Your task to perform on an android device: I want to look at reviews on the home centre app to make sure that Aries Fabric 3 seater sofa brown is at higher quality item
Image 0: 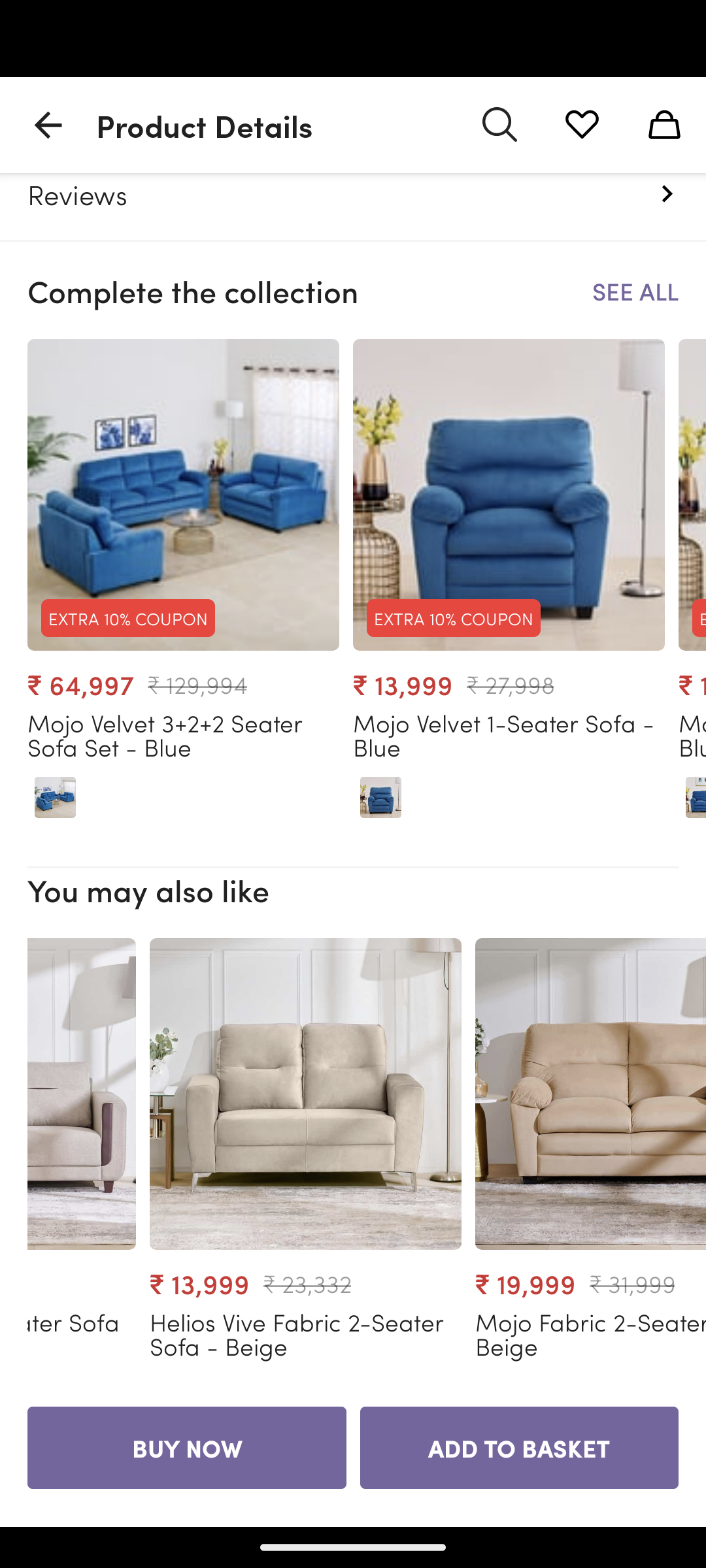
swipe  bottom of the screen to view reviews and images 
Step 0: scroll left
Image 1: 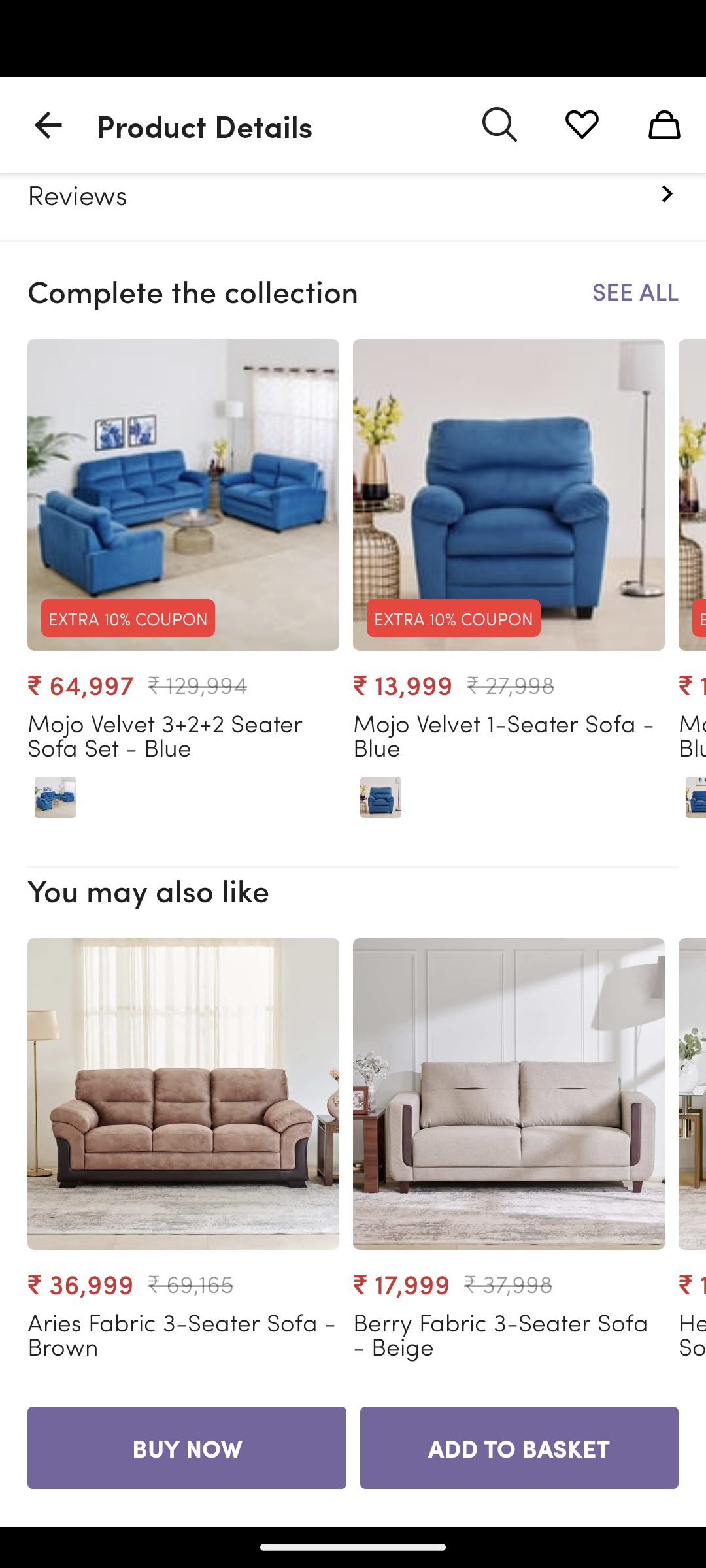
click on the first option at bottom of the screen to view details 
Step 1: click (163, 1083)
Image 3: 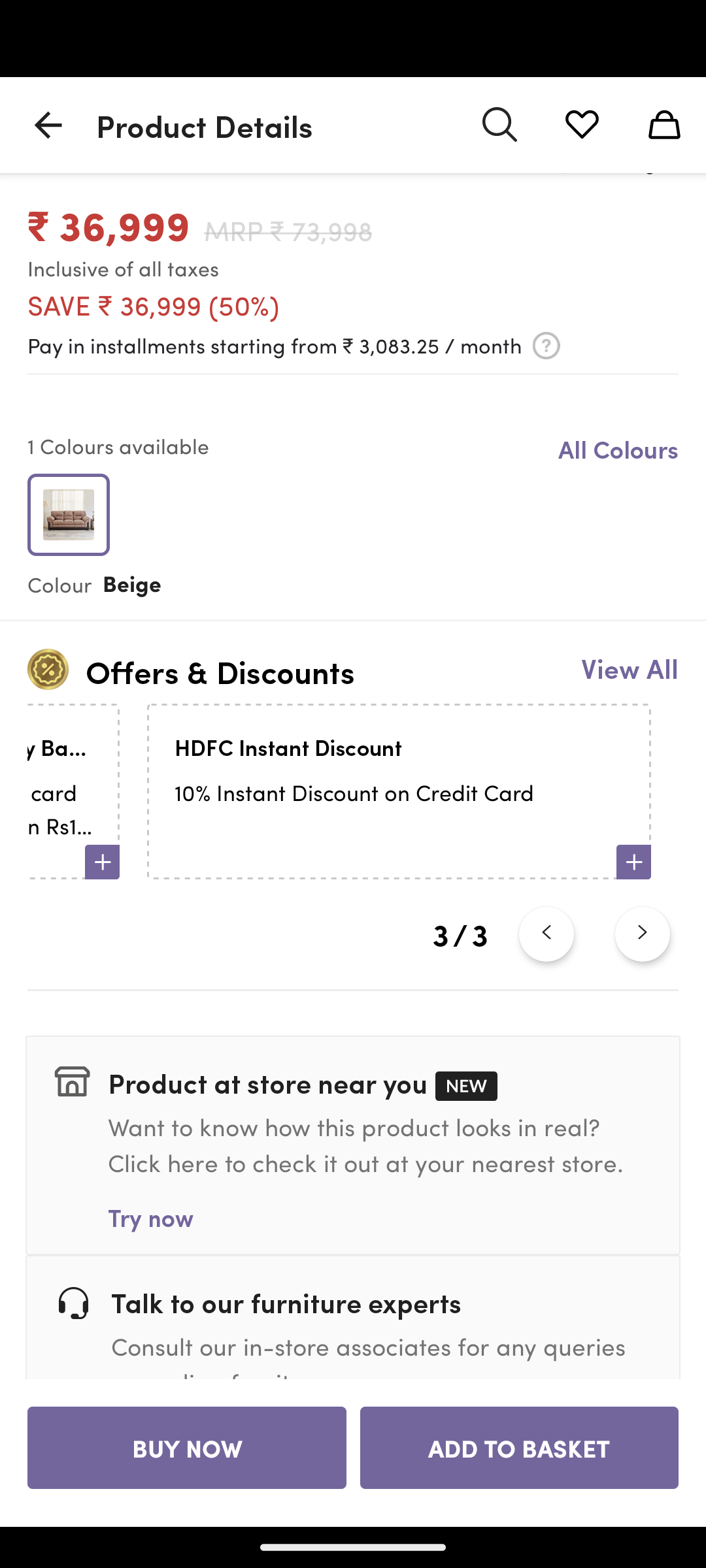
swipe down at the screen to view reviews and images 
Step 3: scroll down
Image 5: 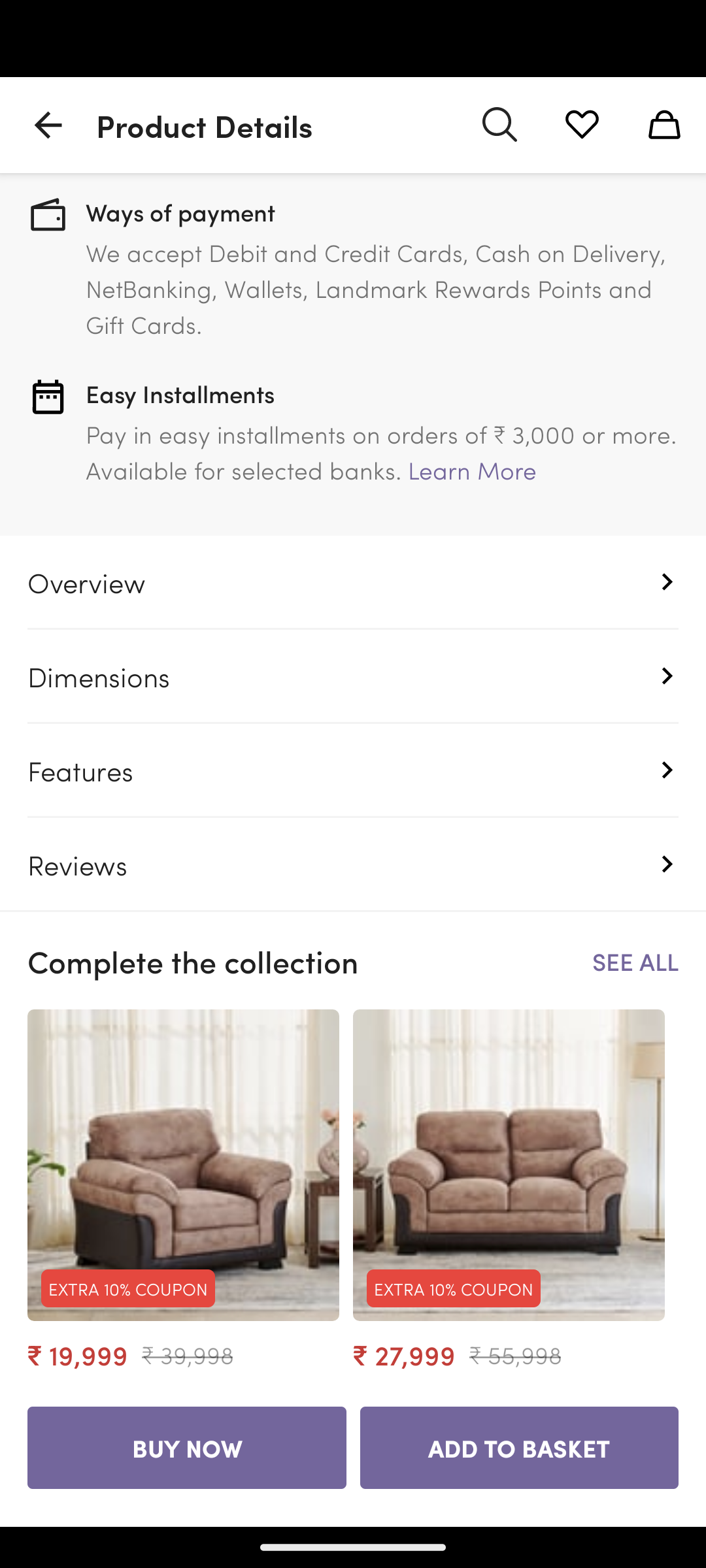
click on reviews button at lower left side of the screen 
Step 5: click (353, 864)